Your task to perform on an android device: I want to search for a flight from Knoxville to Hawaii.
Image 0: 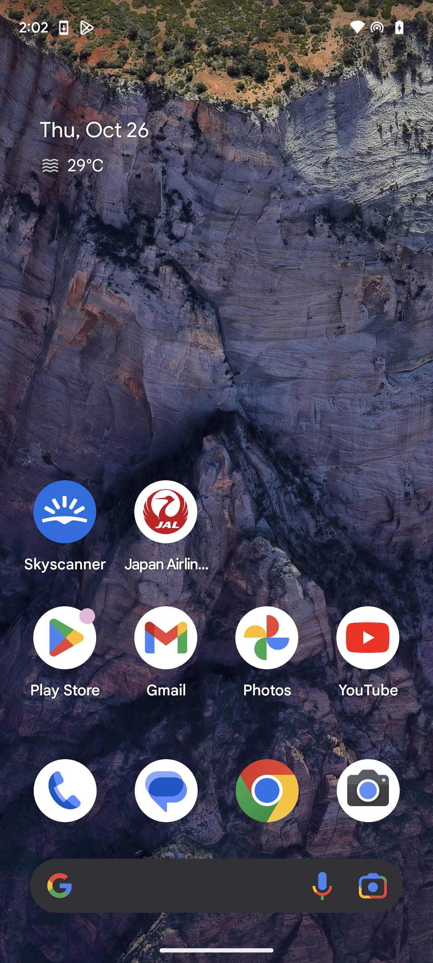
Open app.
Step 0: open app "momondo"
Image 1: 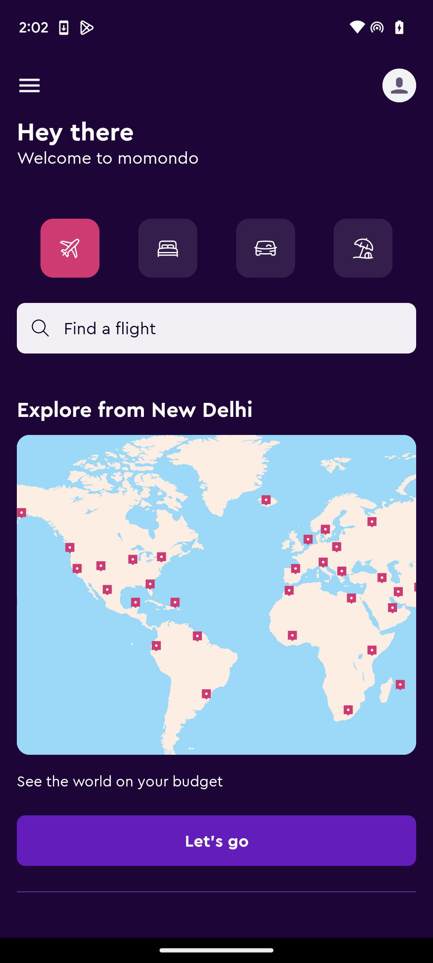
Click on find a flight
Step 1: click (109, 328)
Image 2: 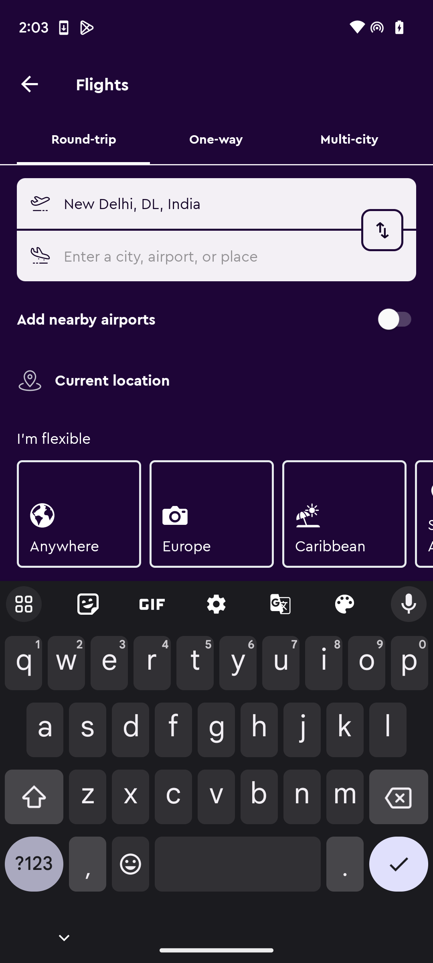
Click on one way.
Step 2: click (216, 139)
Image 3: 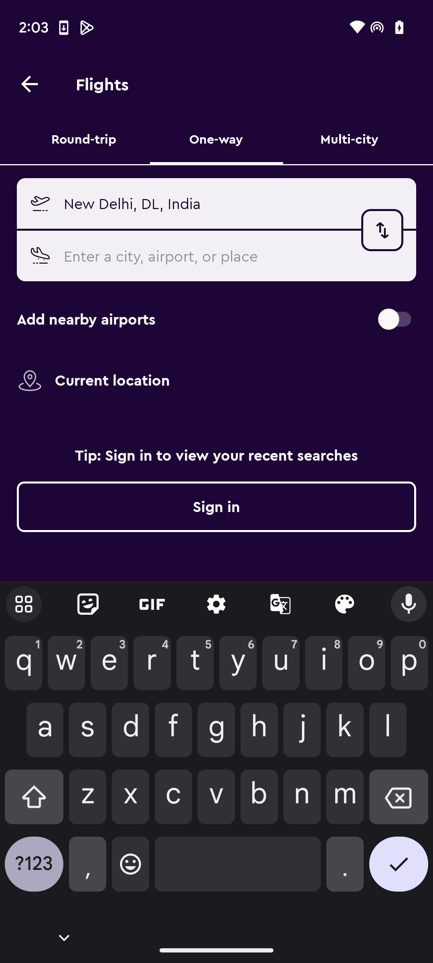
Click on New delhi
Step 3: click (233, 203)
Image 4: 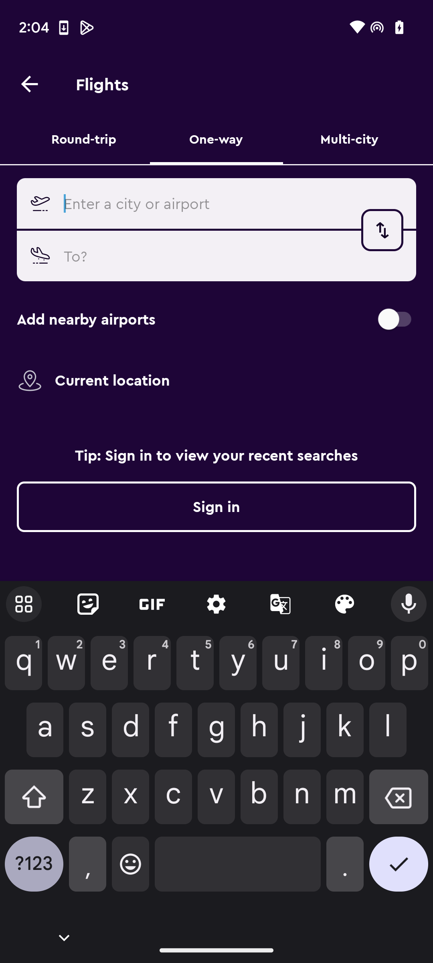
Enter Knoxville
Step 4: type "Knoxville"
Image 5: 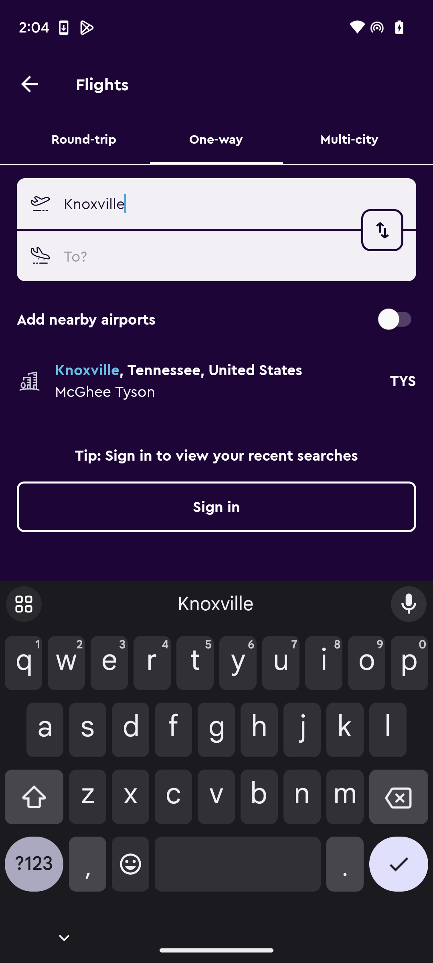
Select Knoxville.
Step 5: click (222, 370)
Image 6: 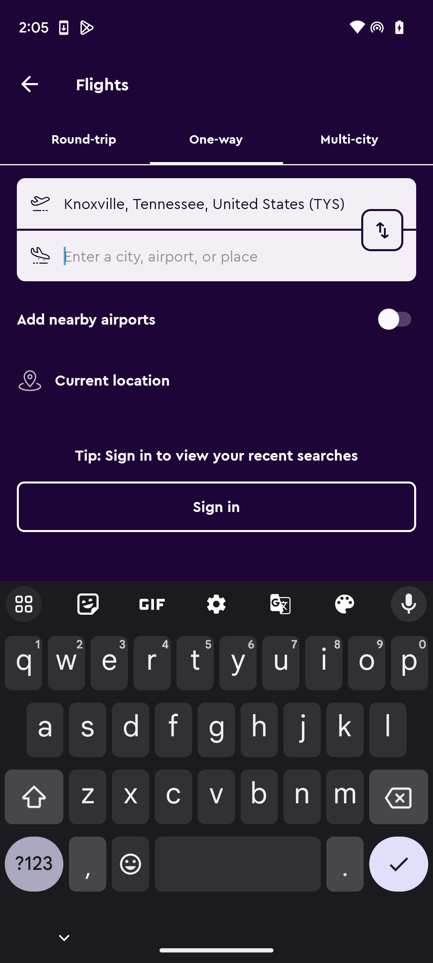
Type Hawaii
Step 6: type "Hawaii"
Image 7: 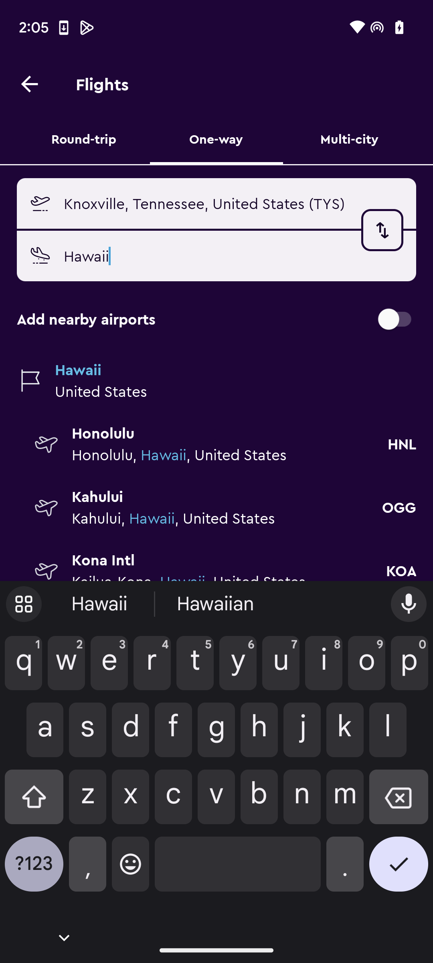
Select Honolulu.
Step 7: click (229, 454)
Image 8: 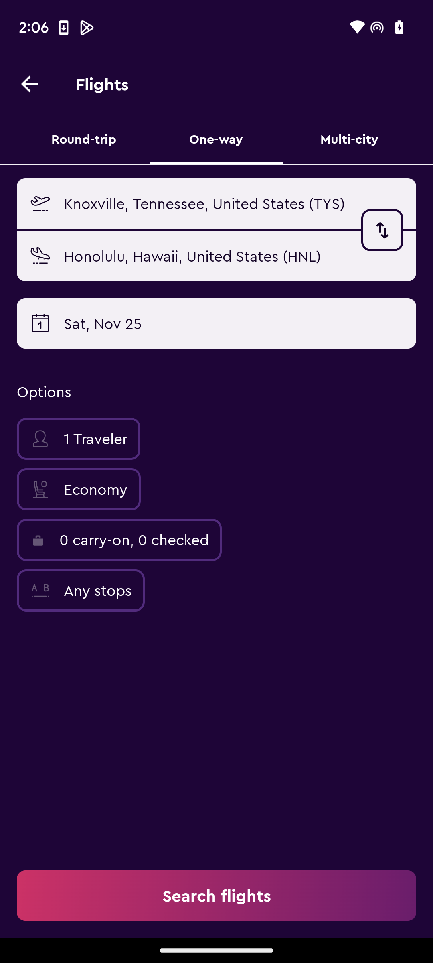
Click on search flights.
Step 8: click (216, 896)
Image 9: 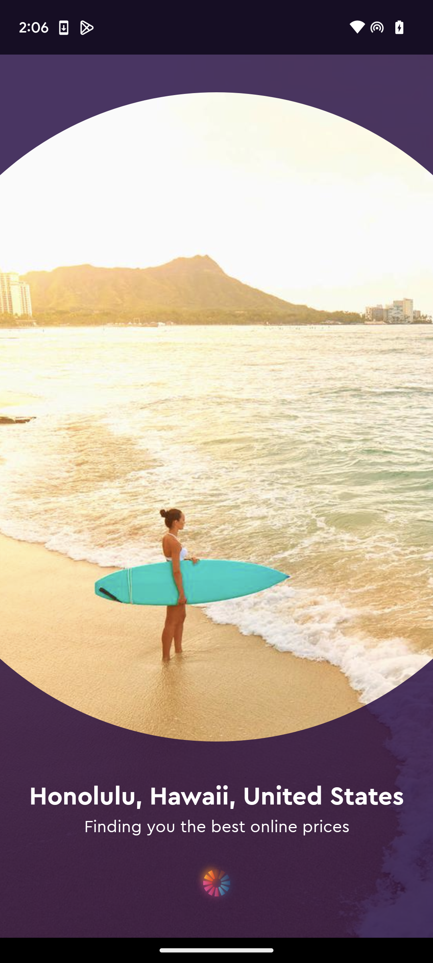
Click on search flights.
Step 9: wait